Your task to perform on an android device: I want to add this item to cart
Image 0: 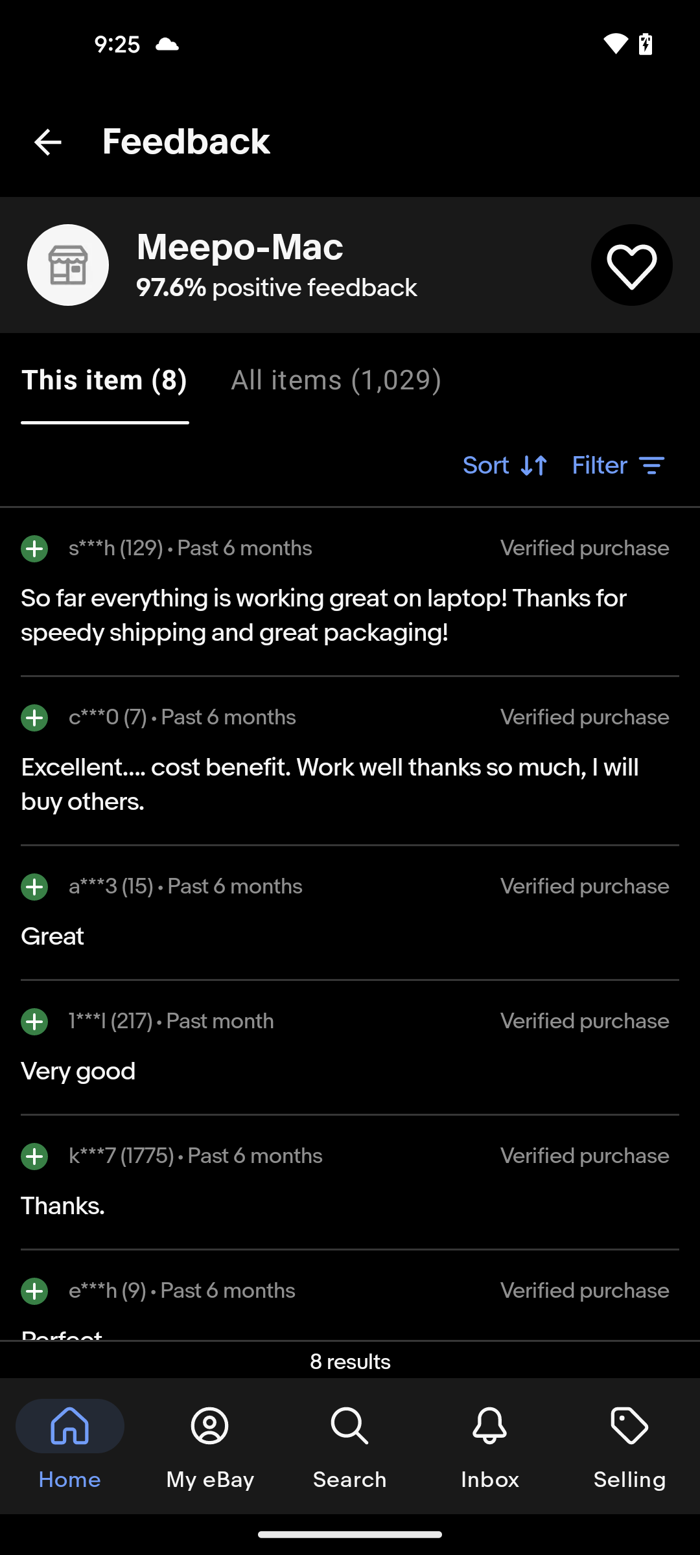
go back
Step 0: press back button
Image 1: 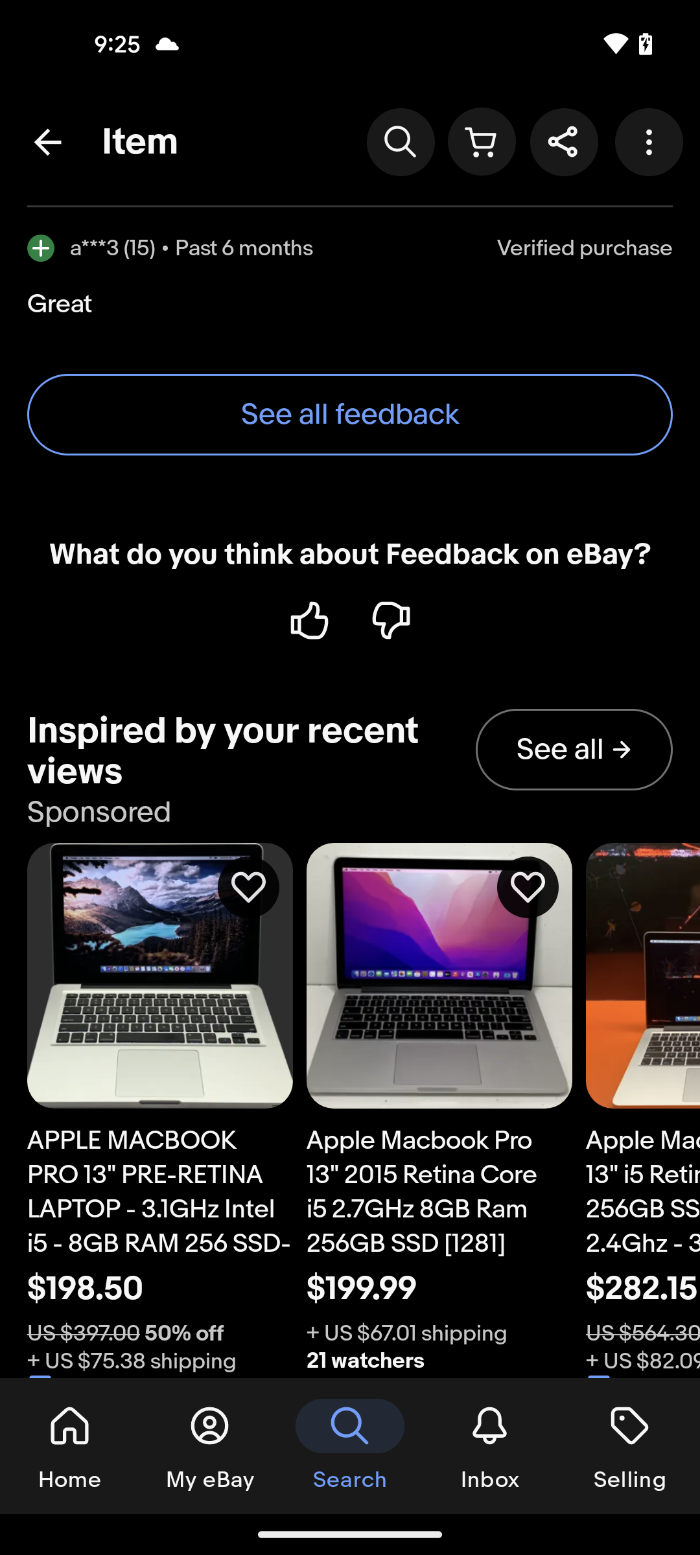
scroll up
Step 1: scroll up
Image 3: 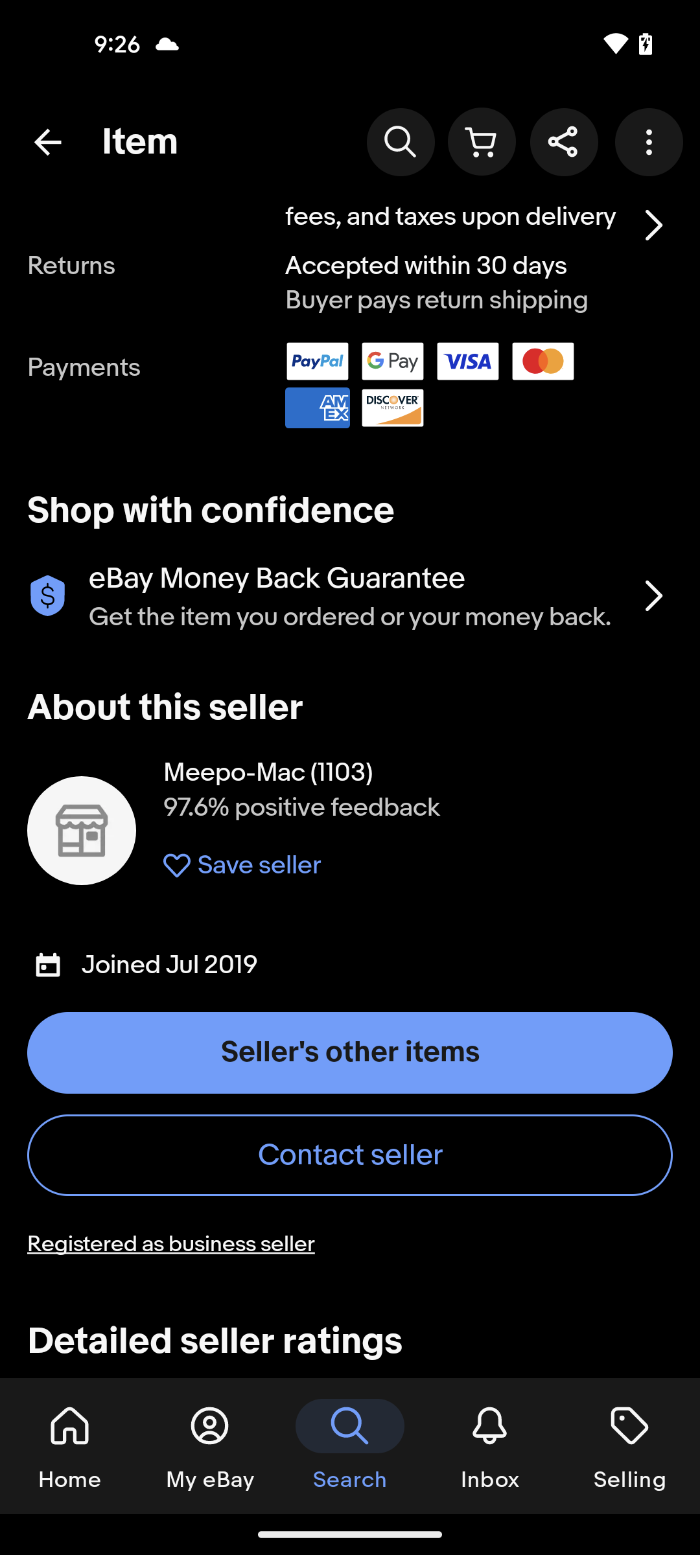
scroll up
Step 3: scroll up
Image 4: 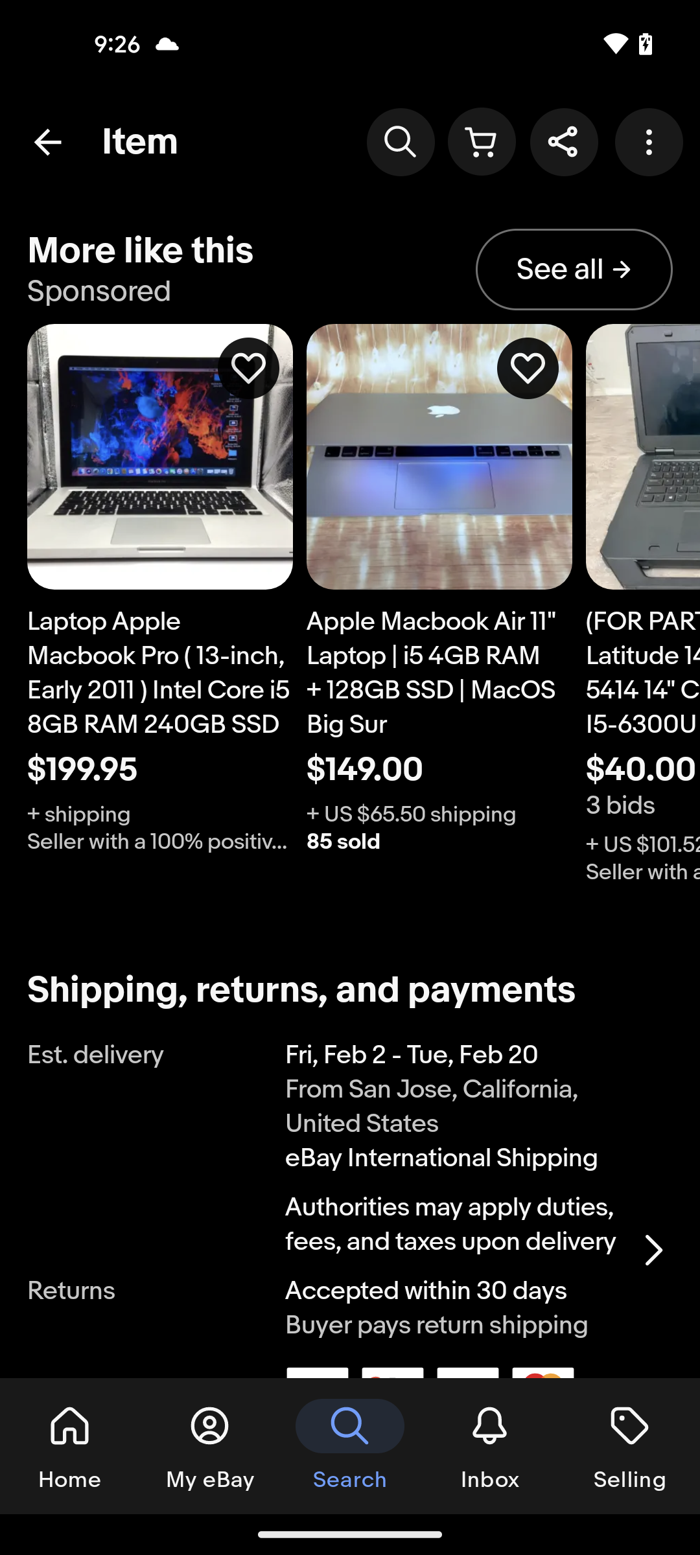
scroll up
Step 4: scroll up
Image 5: 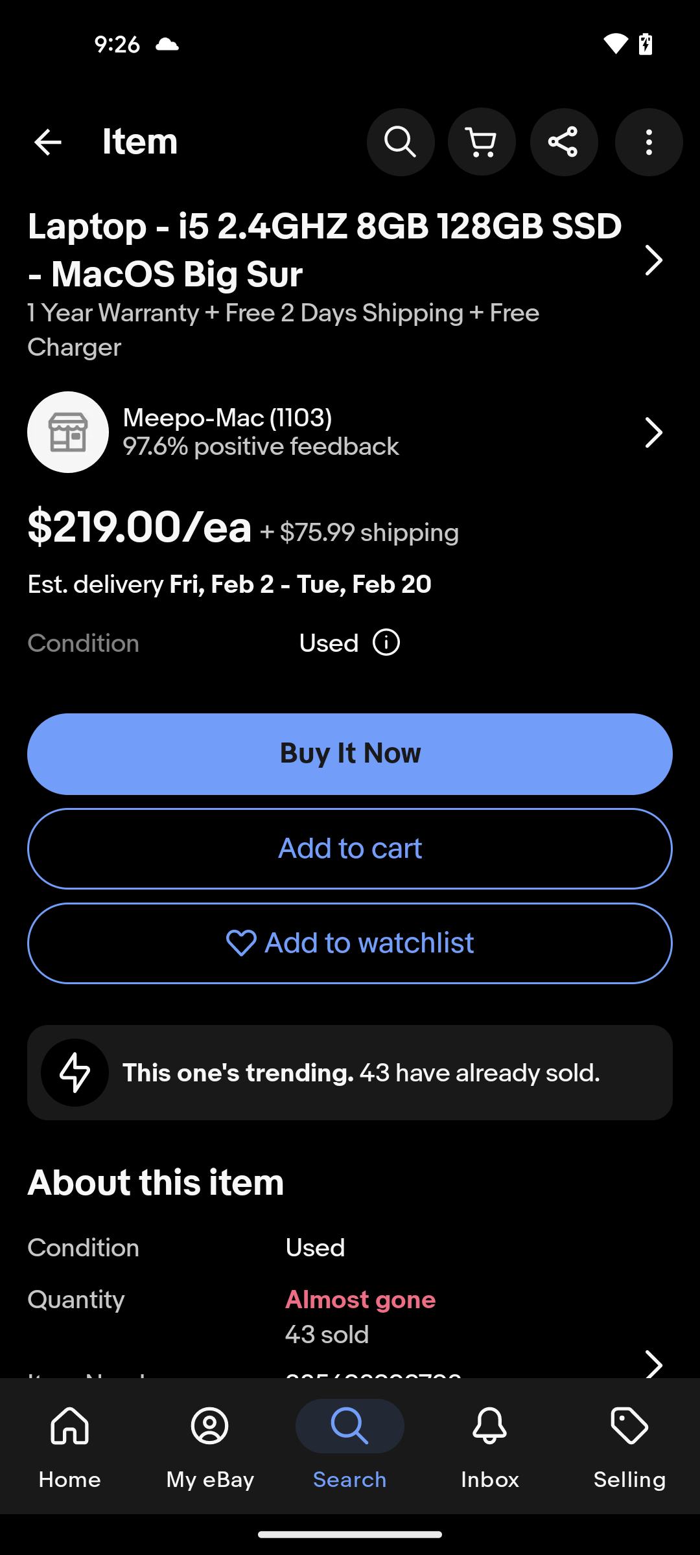
click on the Add to cart button
Step 5: click (350, 849)